Your task to perform on an android device: Since the task of buying New Balance hiking shoes is done, I will mark it as complete on the Taskito app.
Image 0: 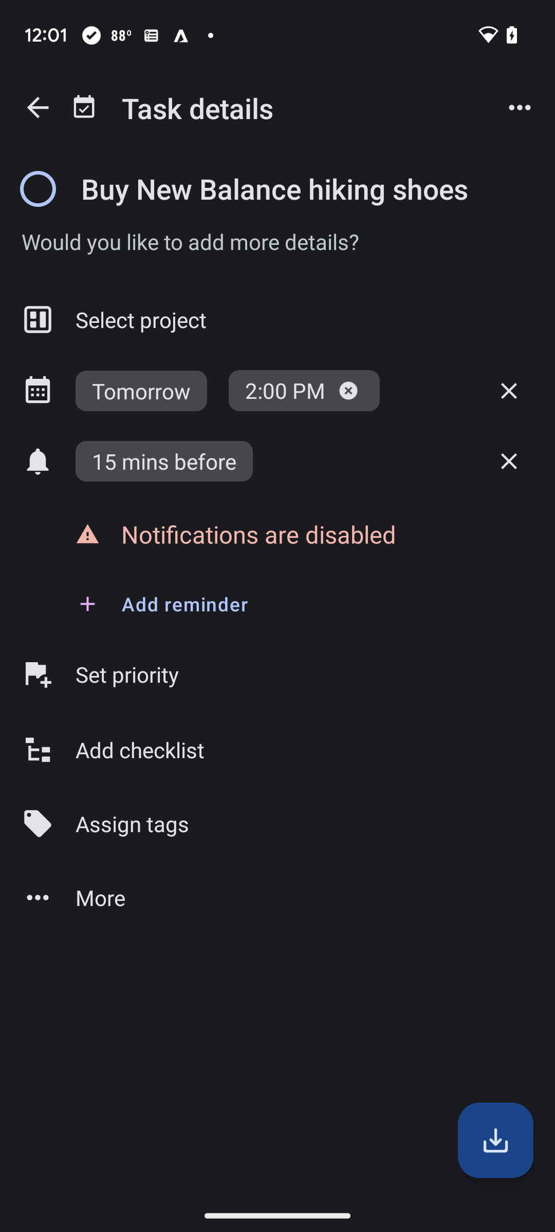
Click on more 
Step 0: click (277, 897)
Image 1: 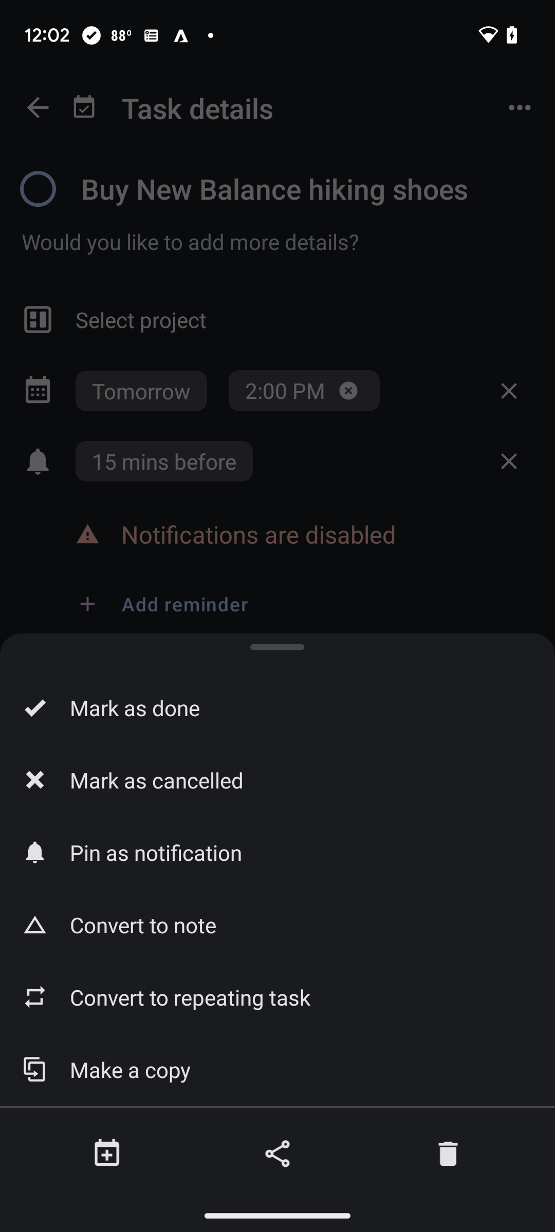
Select mark as done
Step 1: click (277, 707)